Your task to perform on an android device: Venice Ristorante looks good as it has 4.8 star ratings, so I want to view the dinner menu of Venice Ristorante in the OpenTable app.
Image 0: 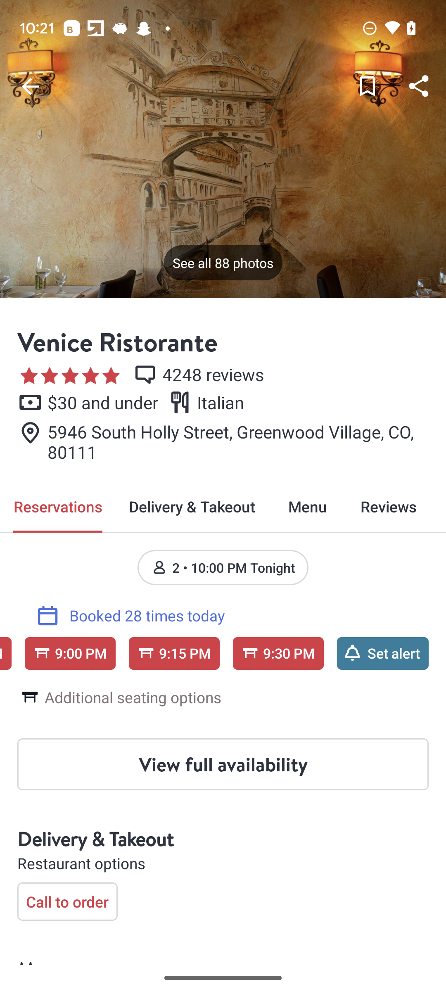
Click on the menu tab.
Step 0: click (308, 506)
Image 1: 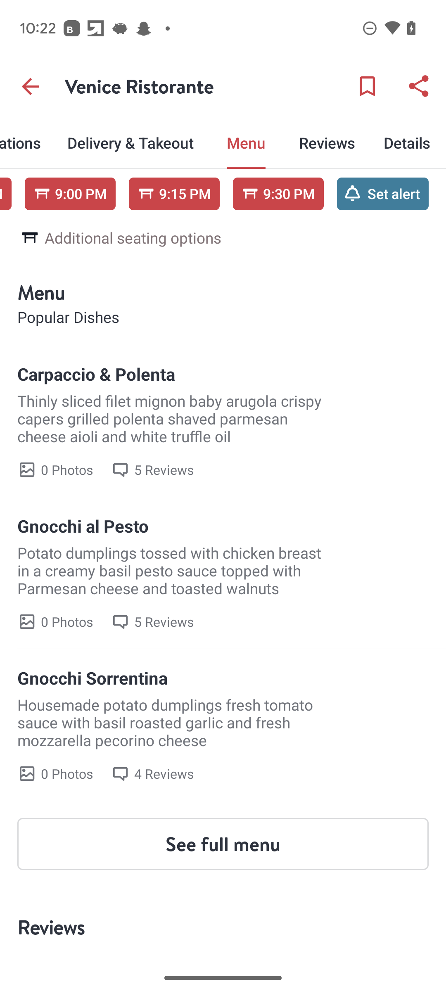
Click on the see full menu.
Step 1: click (223, 844)
Image 2: 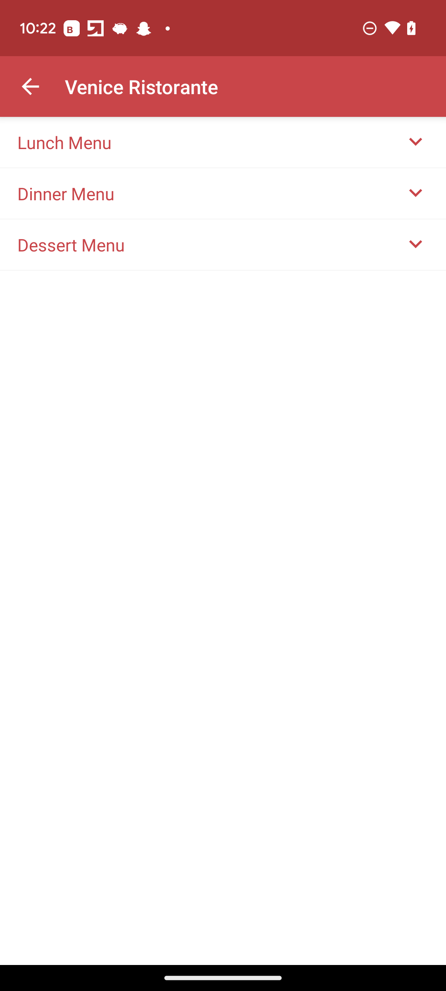
Click on the dinner menu option.
Step 2: click (210, 193)
Image 3: 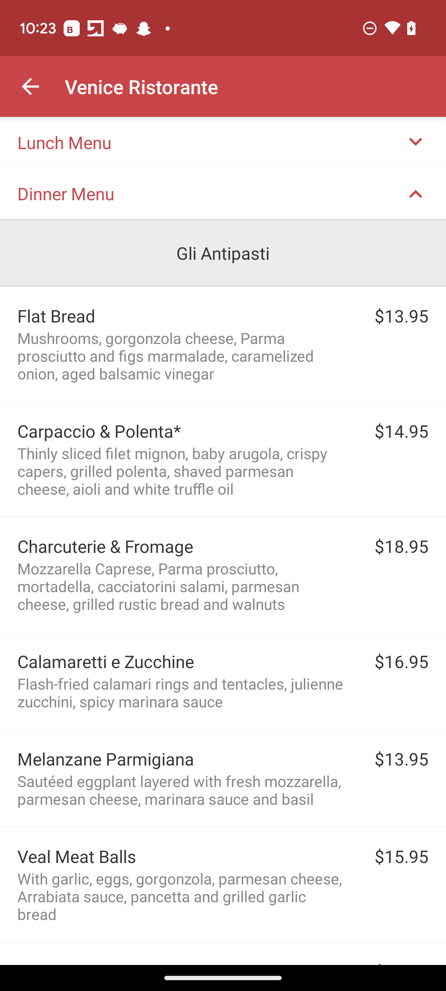
Swipe up to view more menu.
Step 3: scroll down
Image 4: 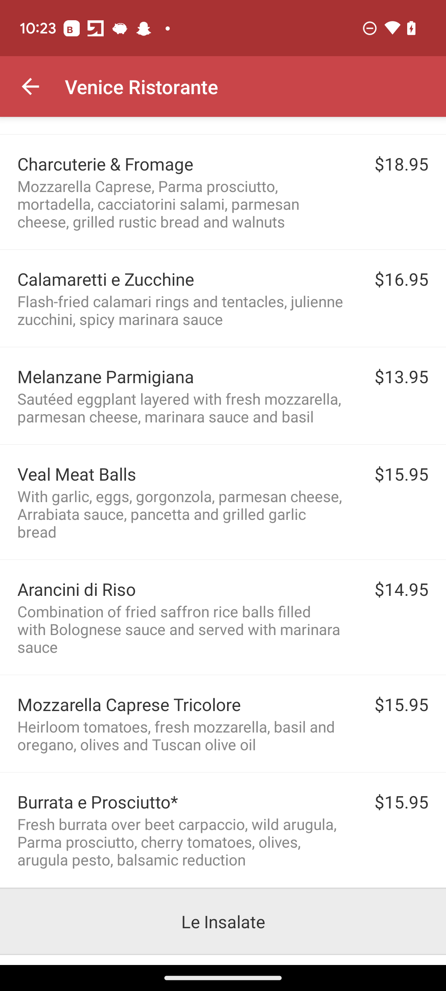
Swipe up to view more menu.
Step 4: scroll down
Image 5: 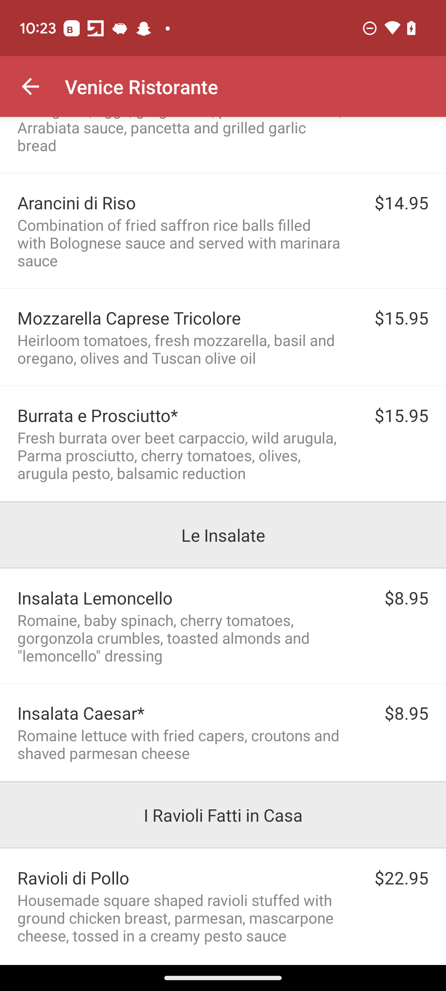
Swipe up to view more menu.
Step 5: scroll down
Image 6: 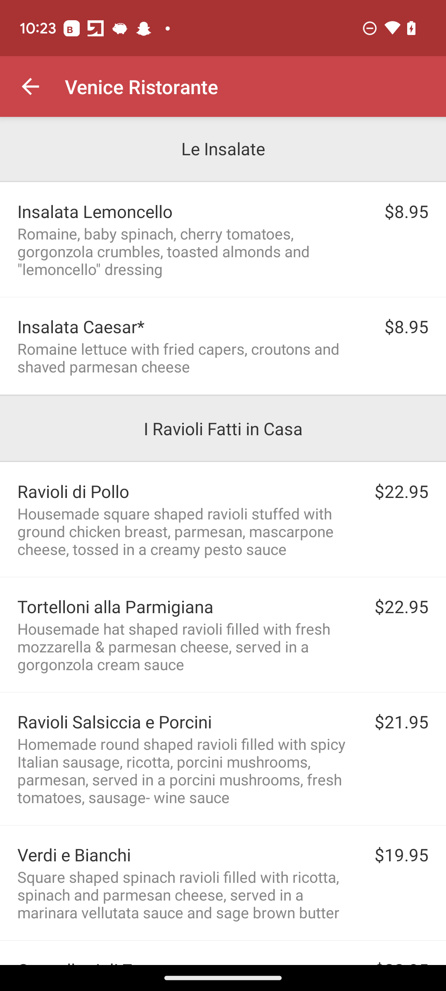
Swipe up to view more menu.
Step 6: scroll down
Image 7: 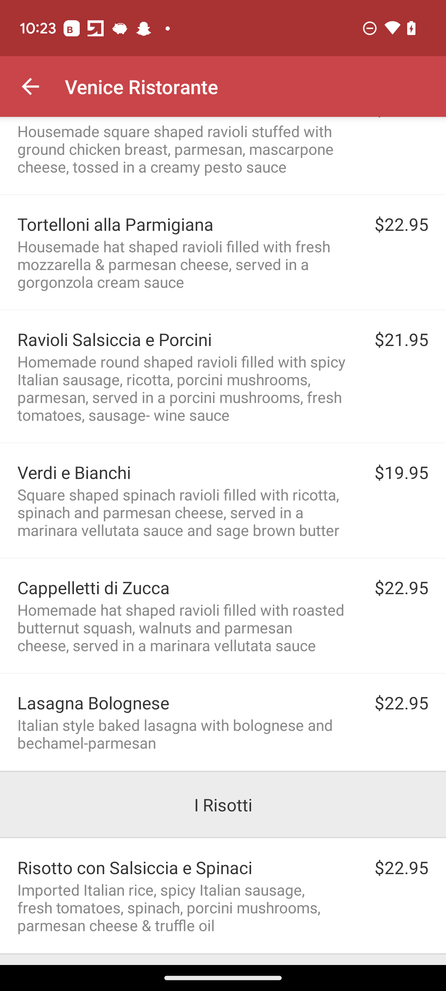
Swipe up to view more menu.
Step 7: scroll down
Image 8: 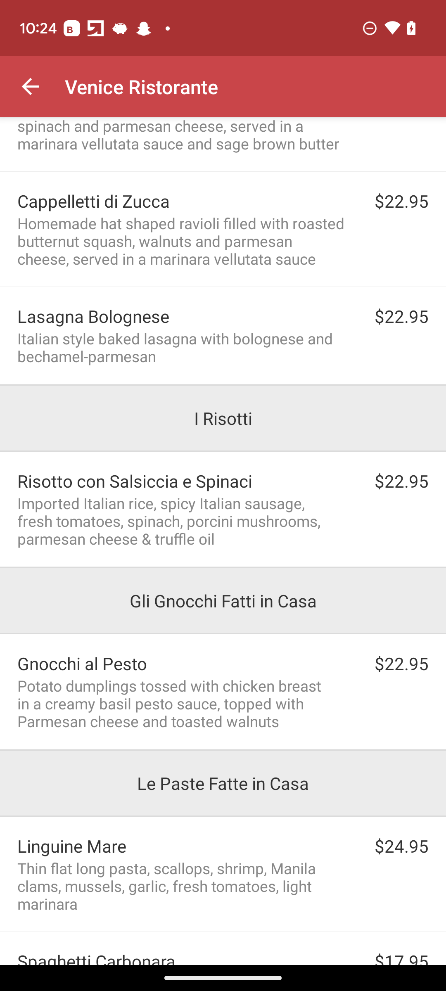
Swipe up to view more menu.
Step 8: scroll down